Your task to perform on an android device: Look for Jordan shoes by applying the the Jordan Brand filter in the Nike app
Image 2: 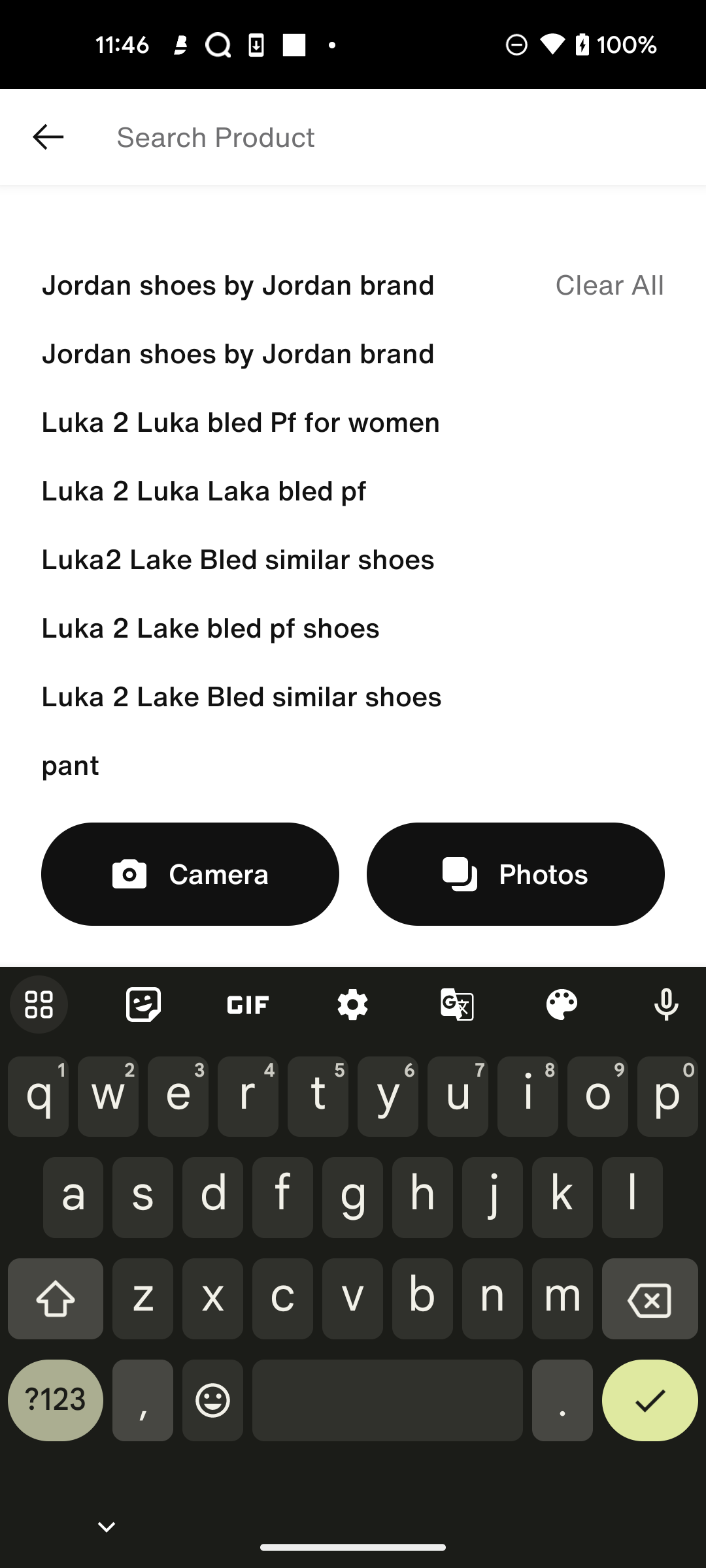
Search on the screen bar top of the bottom
Step 2: type "Jordan shoes by Jordan brand"
Image 3: 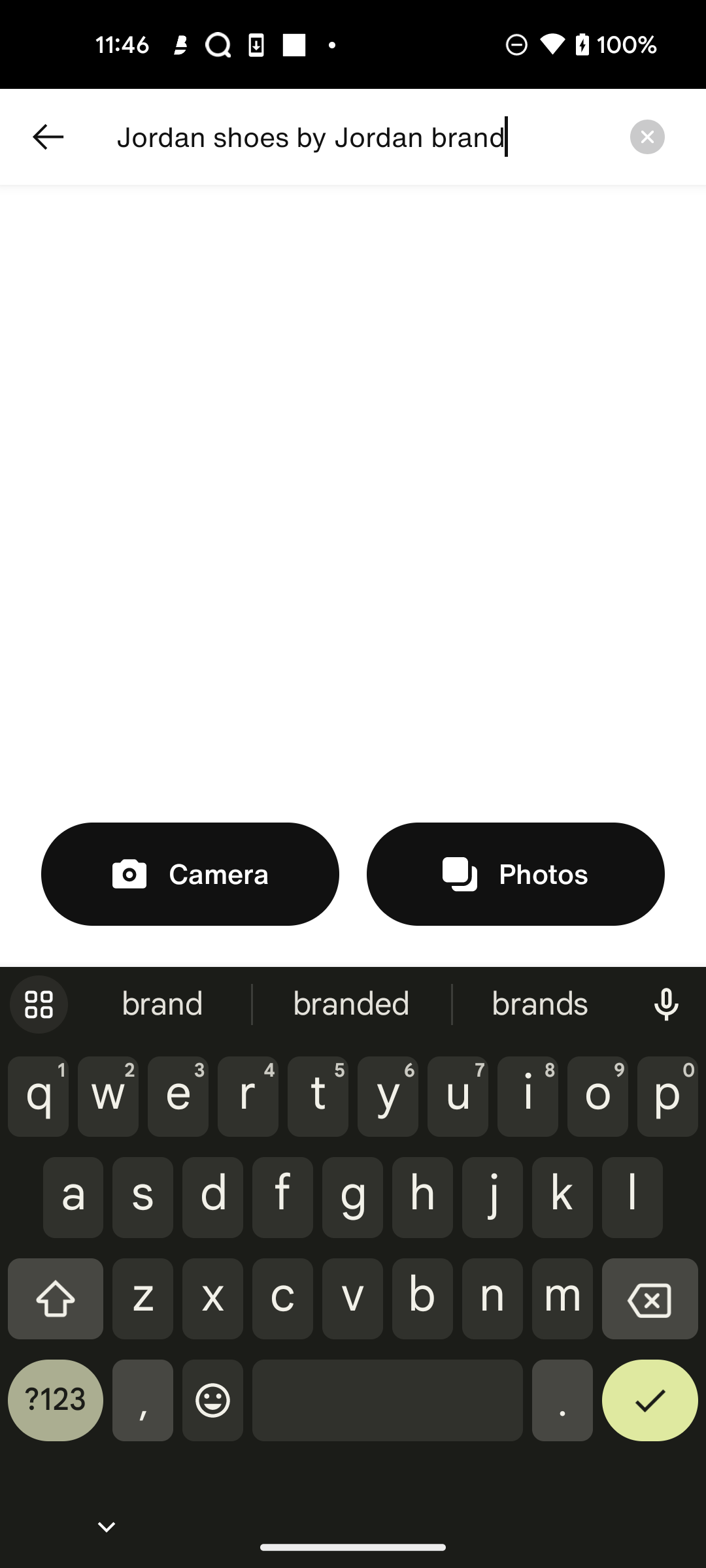
Click on the screen top of the bottom of right corner
Step 3: click (650, 1410)